Your task to perform on an android device: I'd like to compare this shoe to all of the suggested shoes.
Image 0: 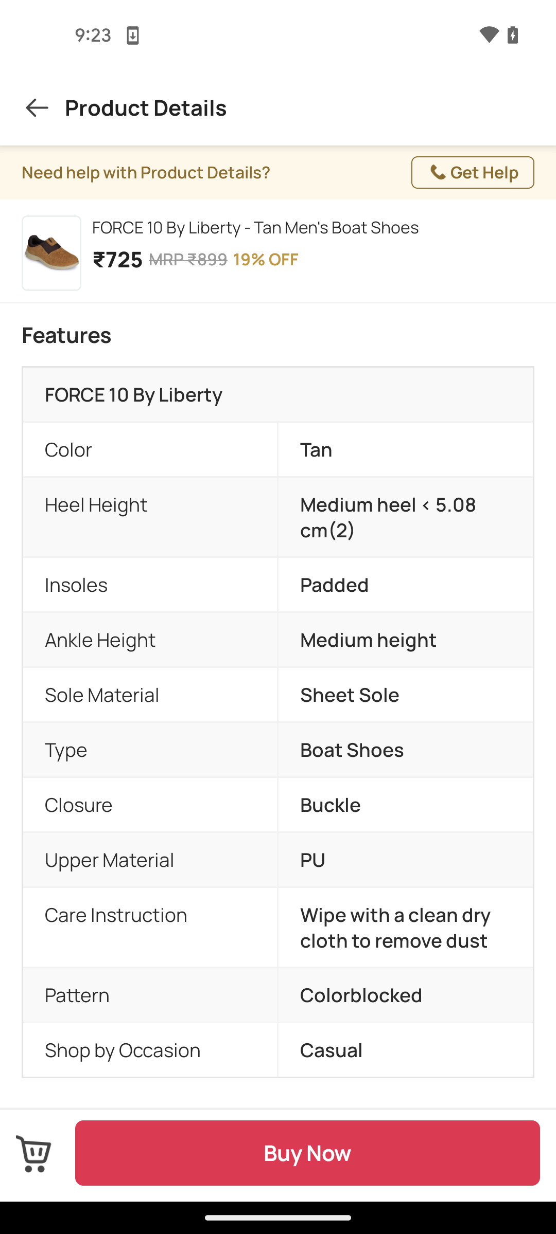
go back
Step 0: press back button
Image 1: 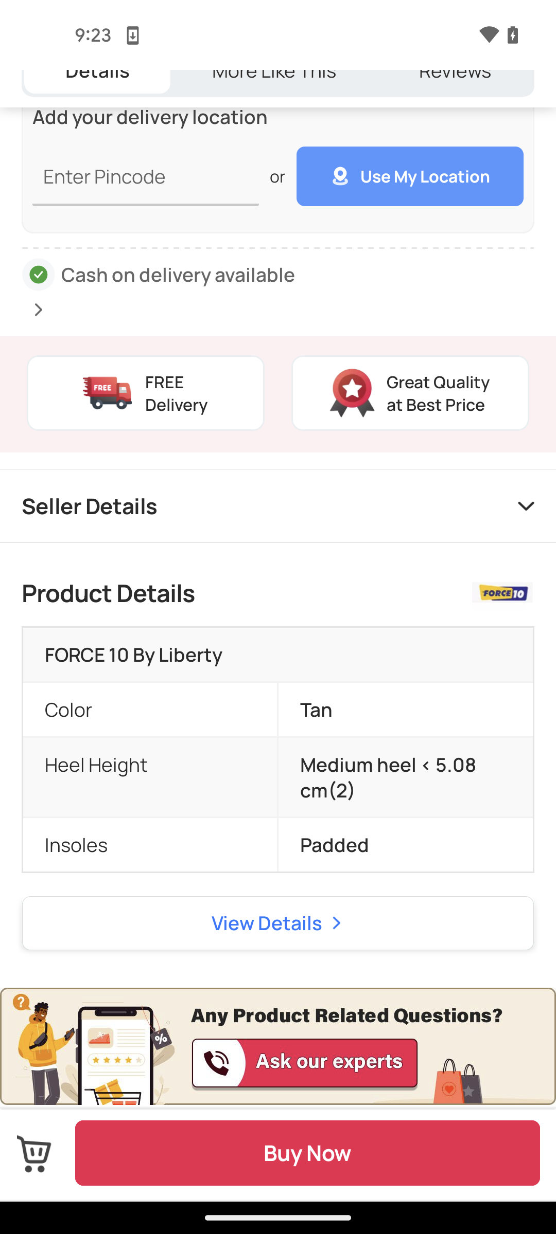
scroll down
Step 1: scroll down